Your task to perform on an android device: View the bus schedule for the Antwerp to Brussels trip departing at 13:32 and 14:20 p.m.
Image 0: 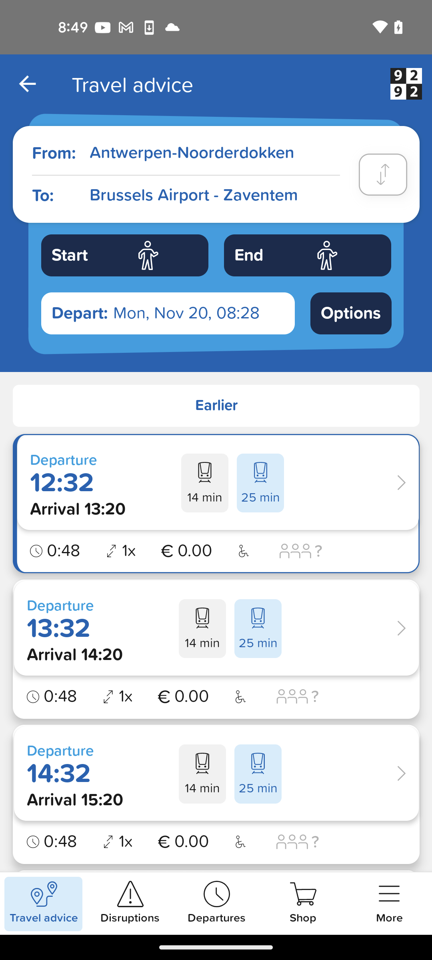
Tap on the departure 13:32 pm
Step 0: click (216, 649)
Image 1: 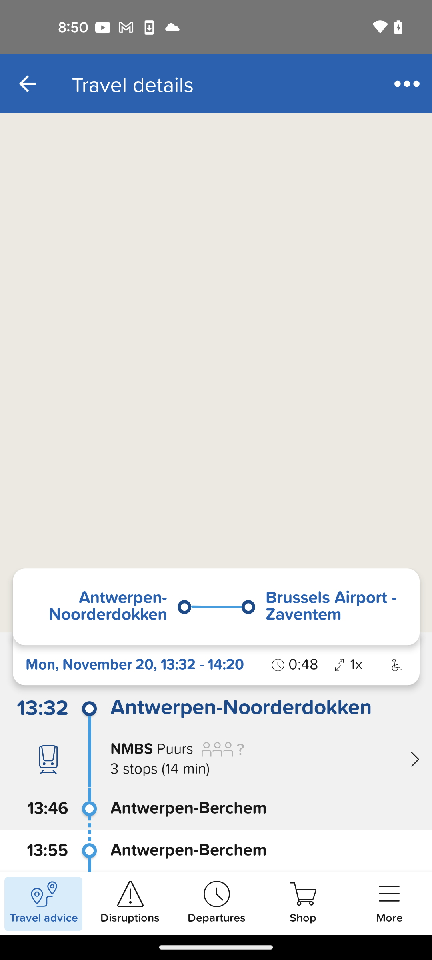
Swipe up to view the departure schedule
Step 1: scroll down